Your task to perform on an android device: I want to see some of the latest books in the Young Adult category on the Flipkart app.
Image 0: 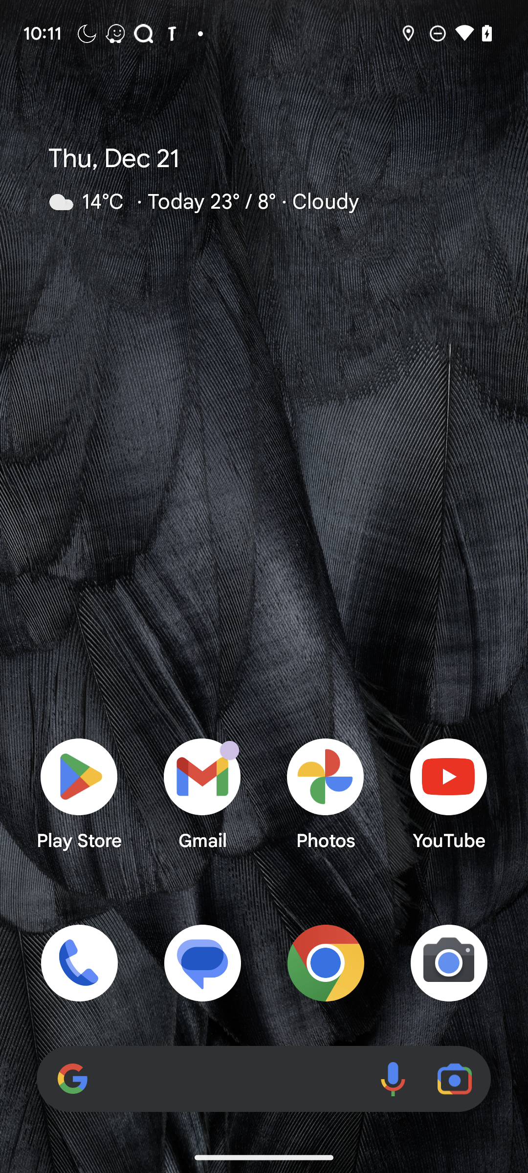
Open the Flipkart app.
Step 0: open app "Flipkart"
Image 1: 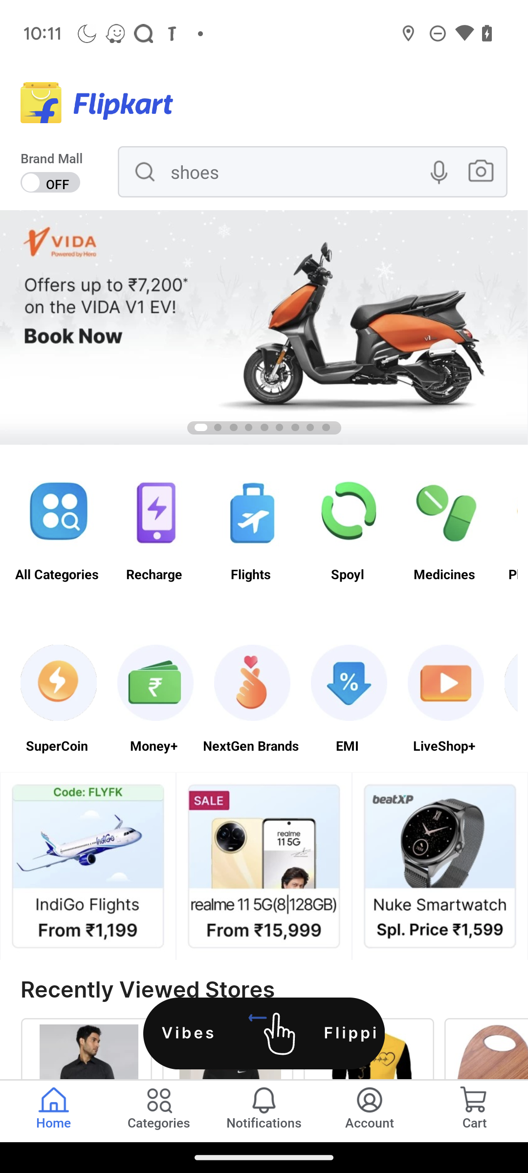
Click on the search bar.
Step 1: click (297, 180)
Image 2: 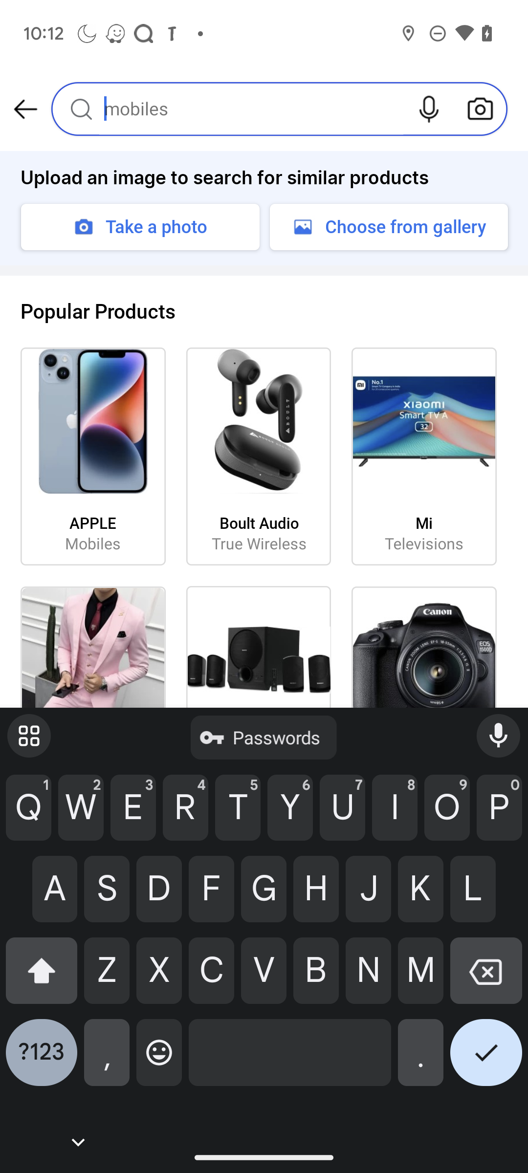
Enter Young Adults books on the text box.
Step 2: type "Young Adults books"
Image 3: 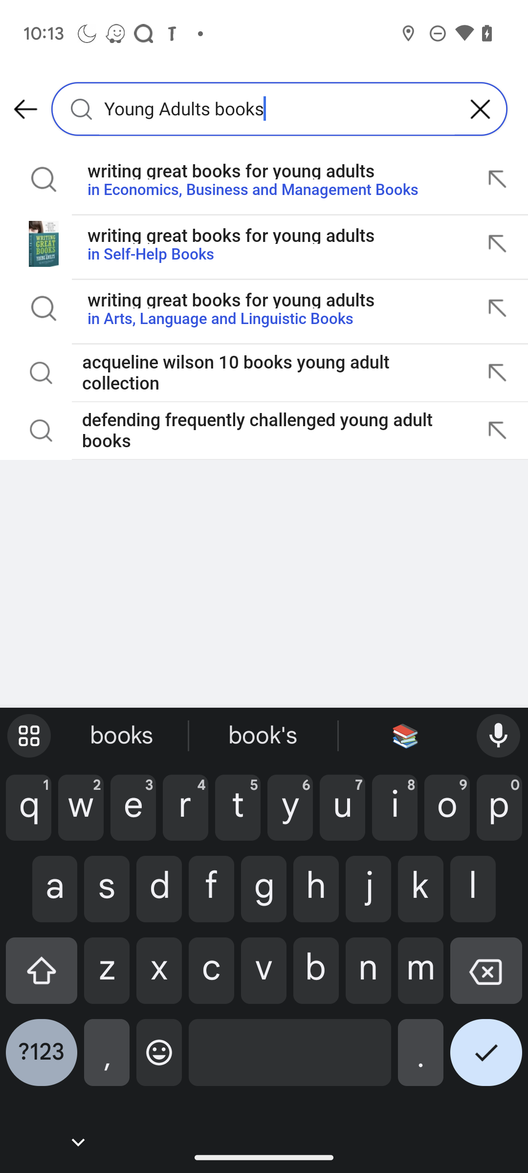
Click on the tick button.
Step 3: click (486, 1060)